Your task to perform on an android device: Go to the baby name tab and search for Indian names.
Image 0: 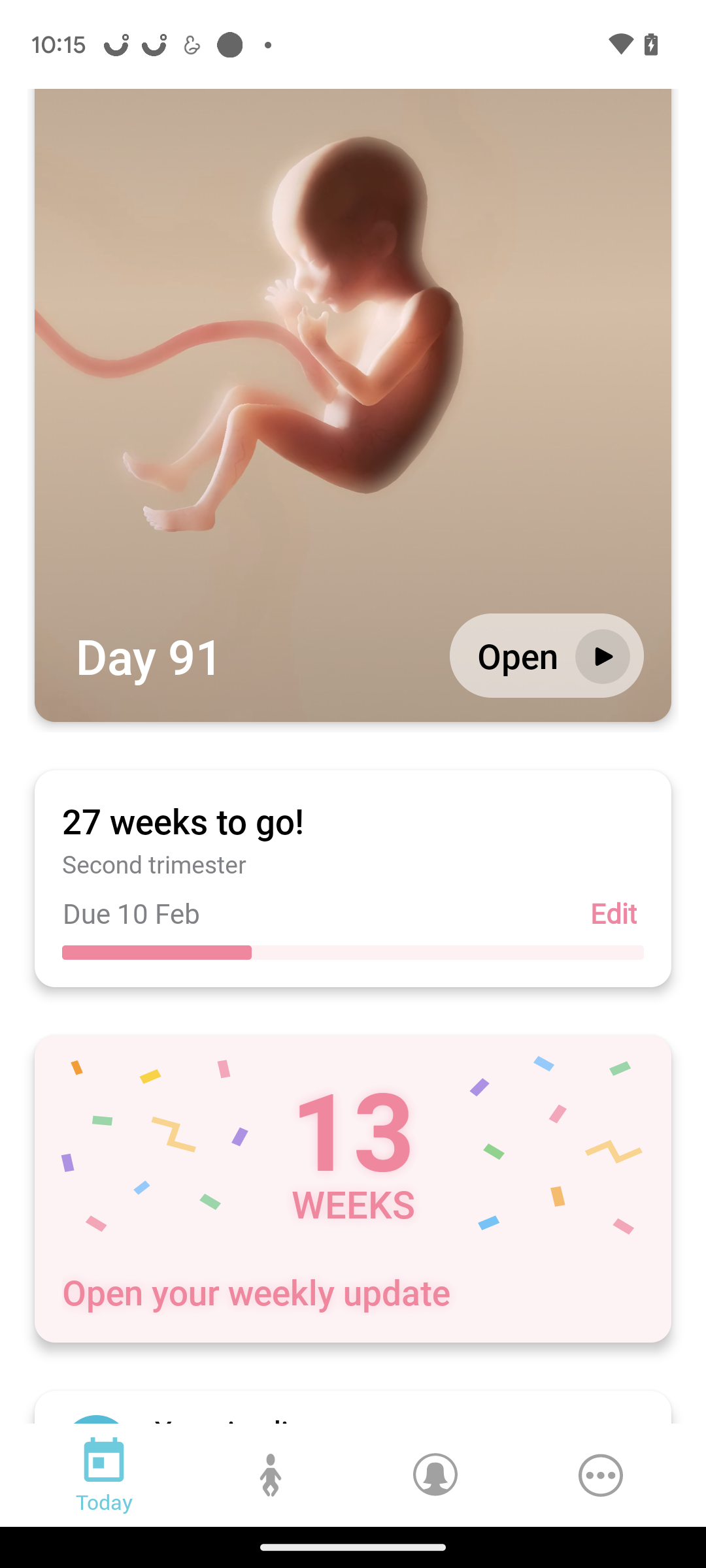
Click on the baby tab, which is the second number from the bottom left.
Step 0: click (270, 1475)
Image 1: 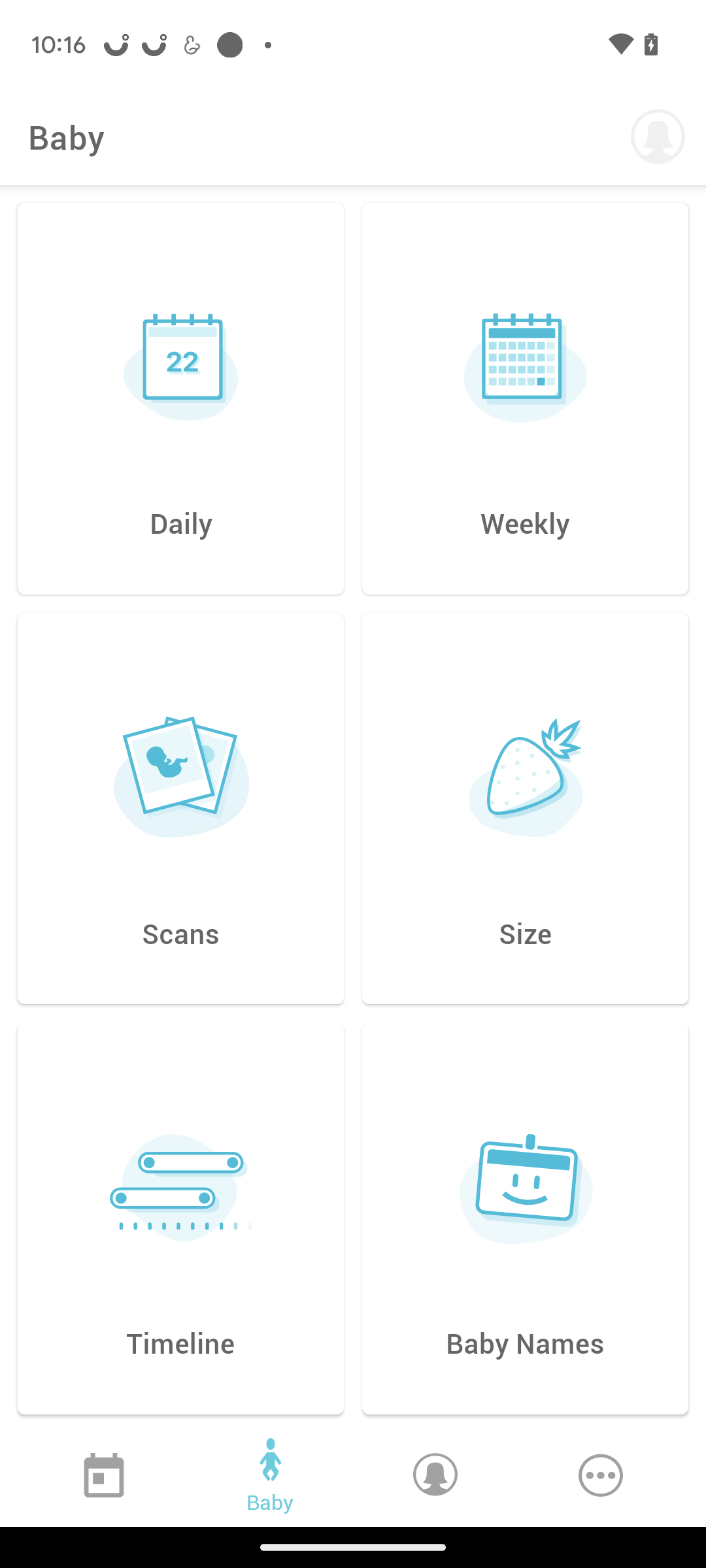
Click on the baby name option in the bottom-right corner.
Step 1: click (525, 1187)
Image 2: 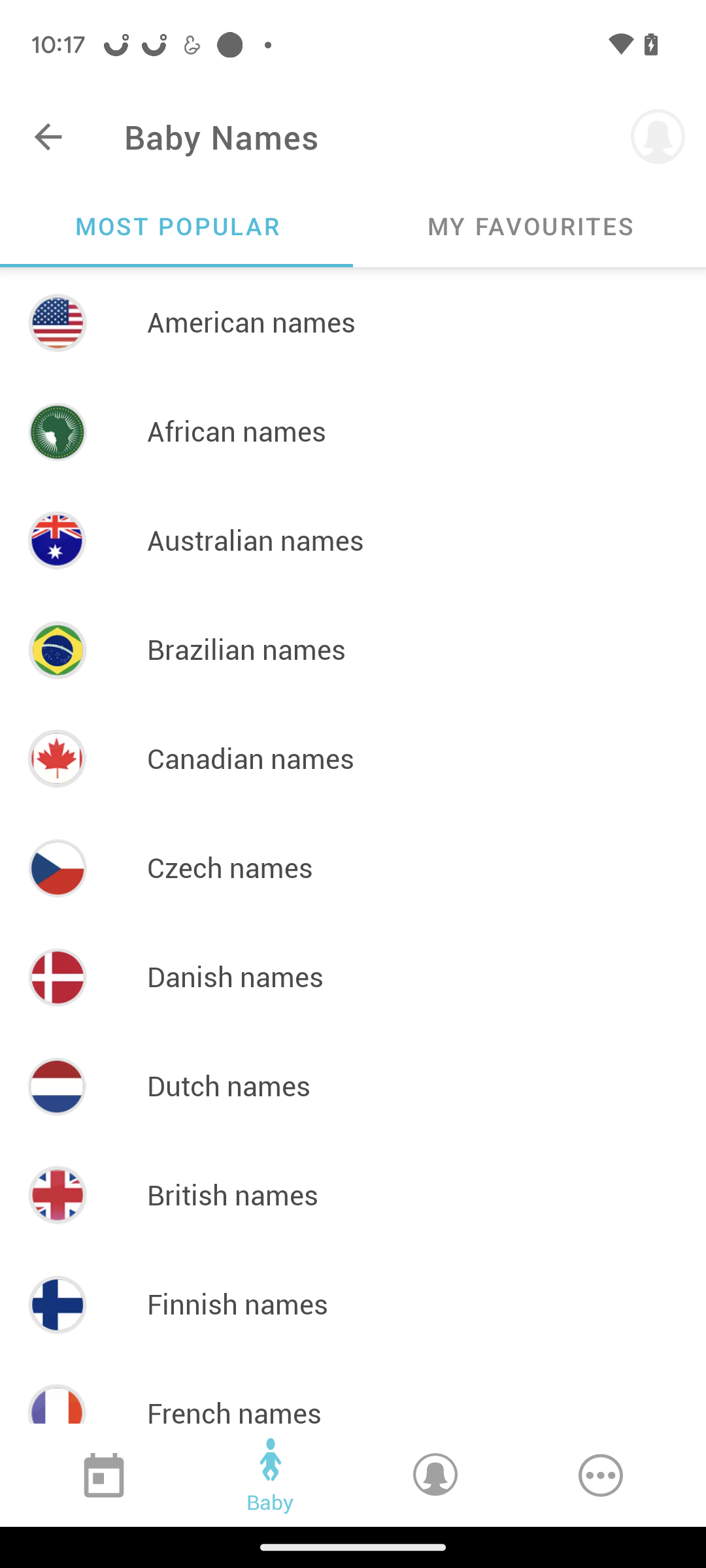
Scroll up for the Indian names.
Step 2: scroll down
Image 3: 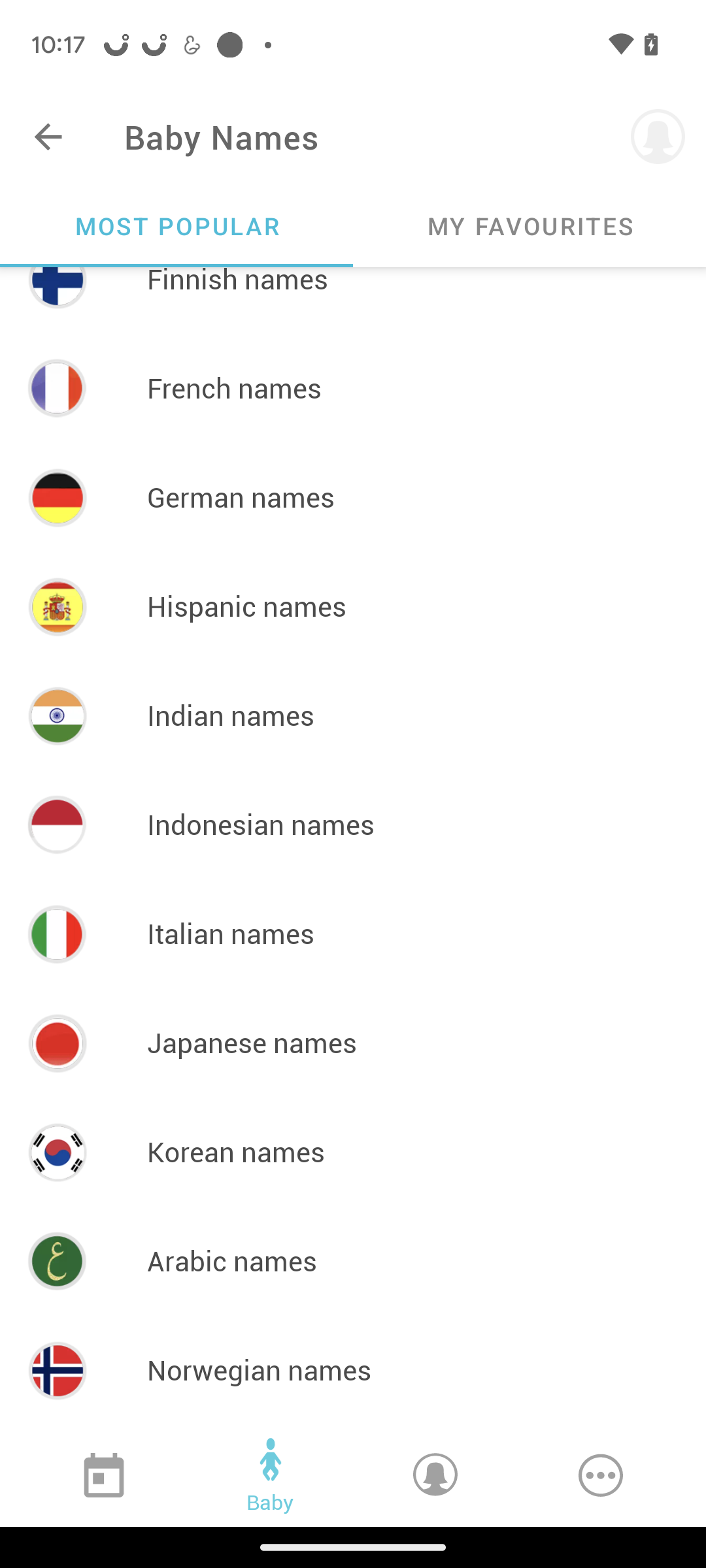
Click on the Indian names option, which is at number five from the top.
Step 3: click (254, 740)